Your task to perform on an android device: view the meeting schedule for July 25th
Image 0: 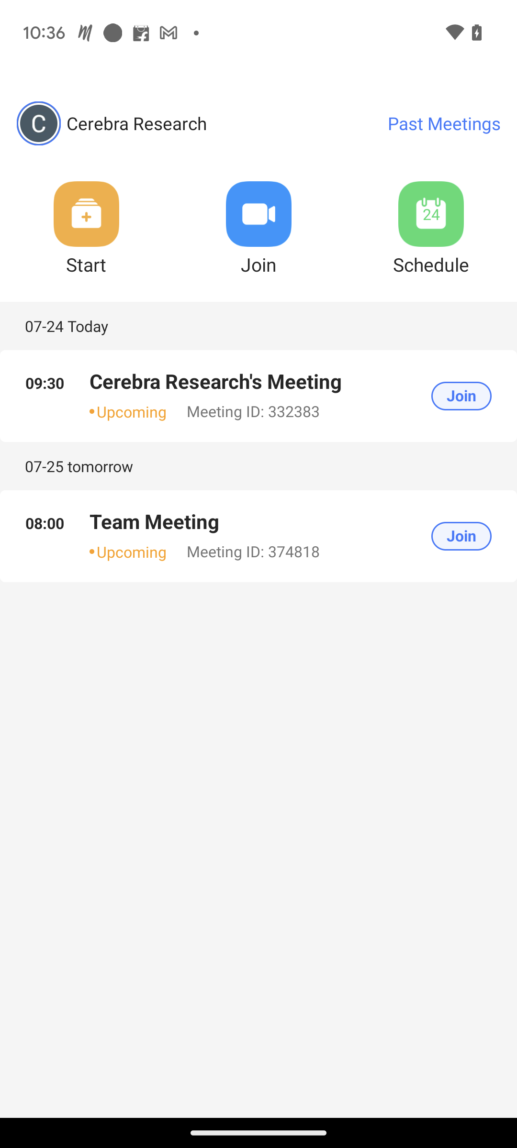
click on the second meeting to view its details.
Step 0: click (324, 535)